Your task to perform on an android device: In the Idanim app, In order to improve my meditation, I would like to listen to the sounds of nature.
Image 0: 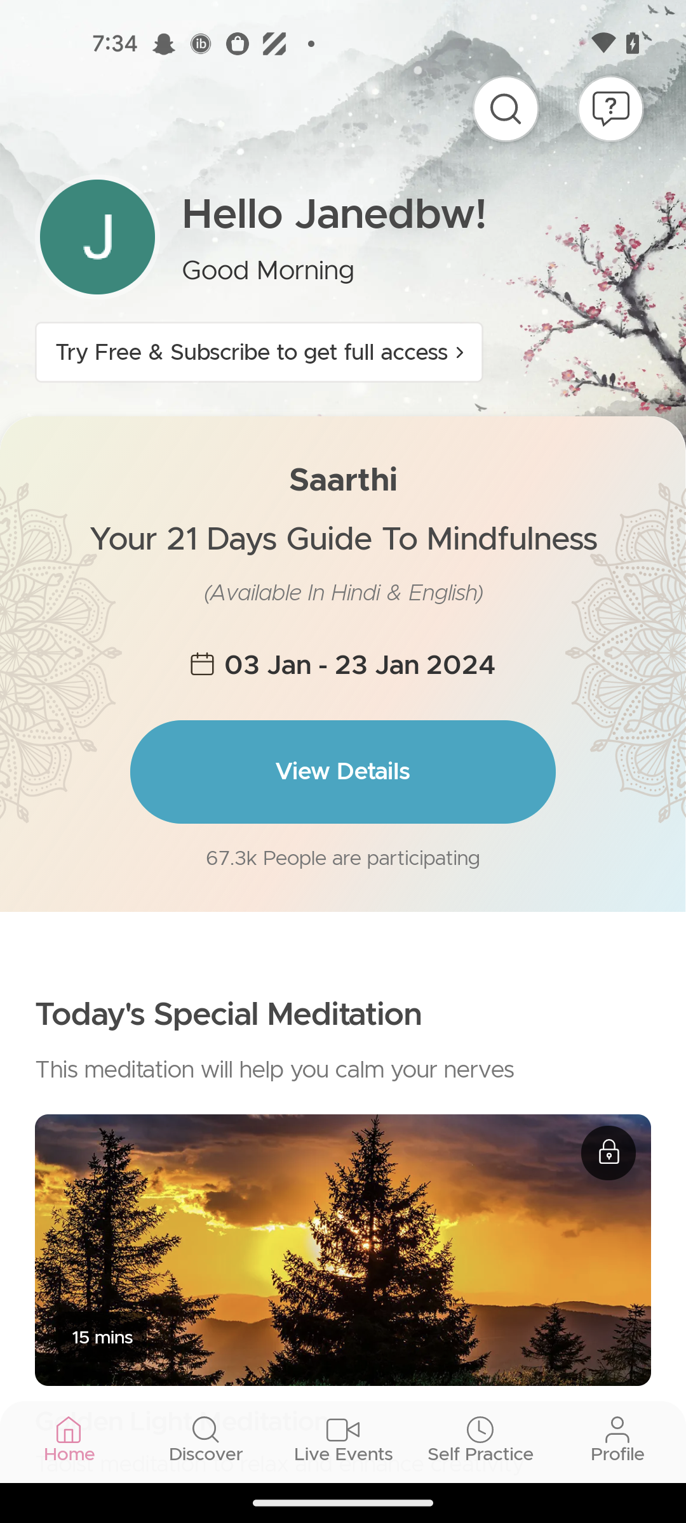
Click on the discover tab
Step 0: click (343, 1423)
Image 1: 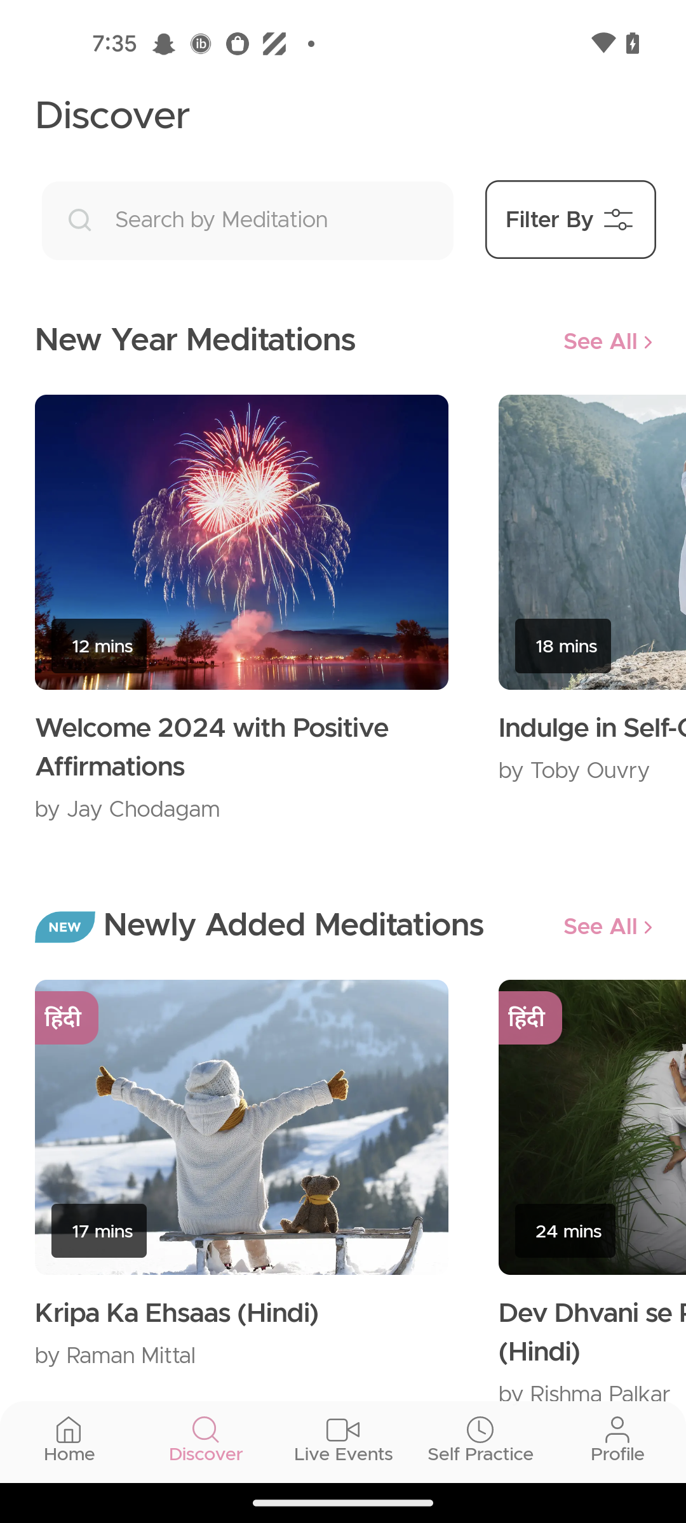
Click on the search bar
Step 1: click (267, 220)
Image 2: 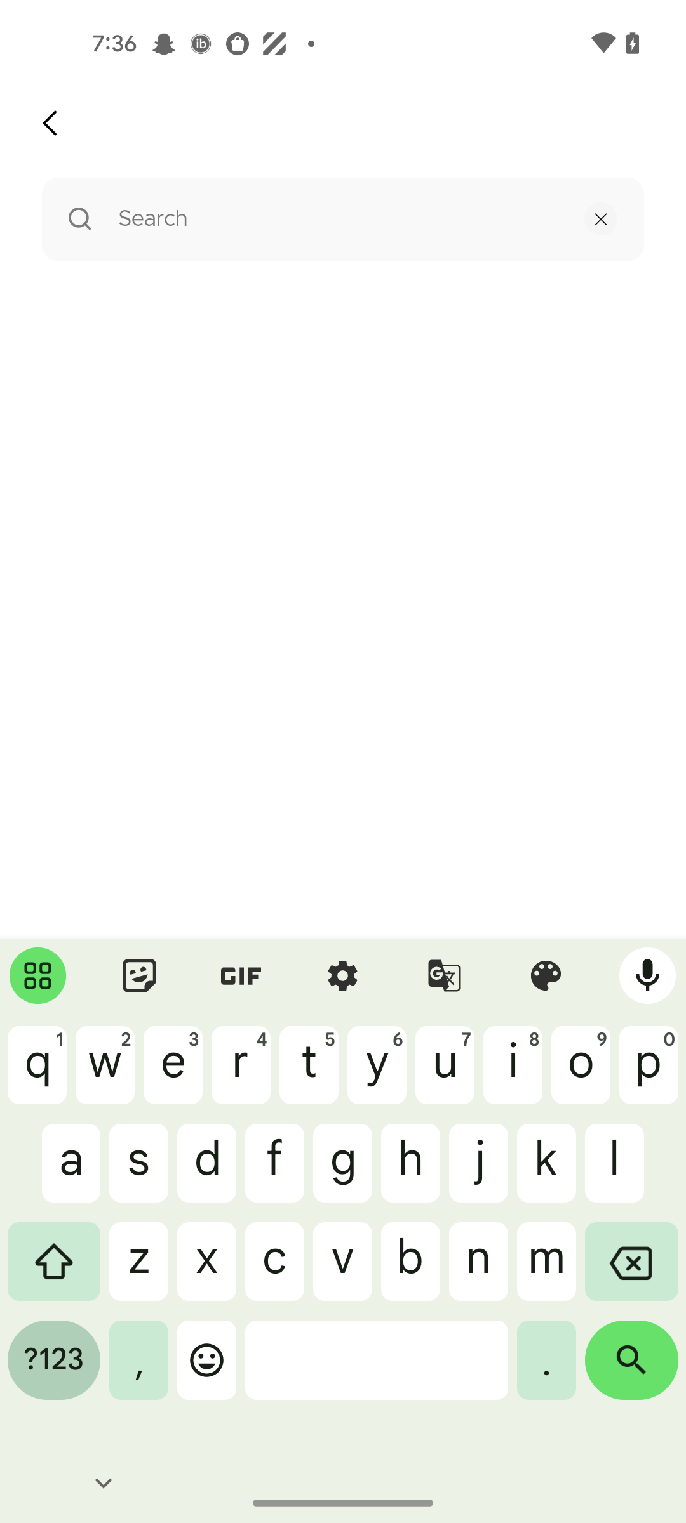
Enter a meditation as sounds of nature
Step 2: type "sounds of nature"
Image 3: 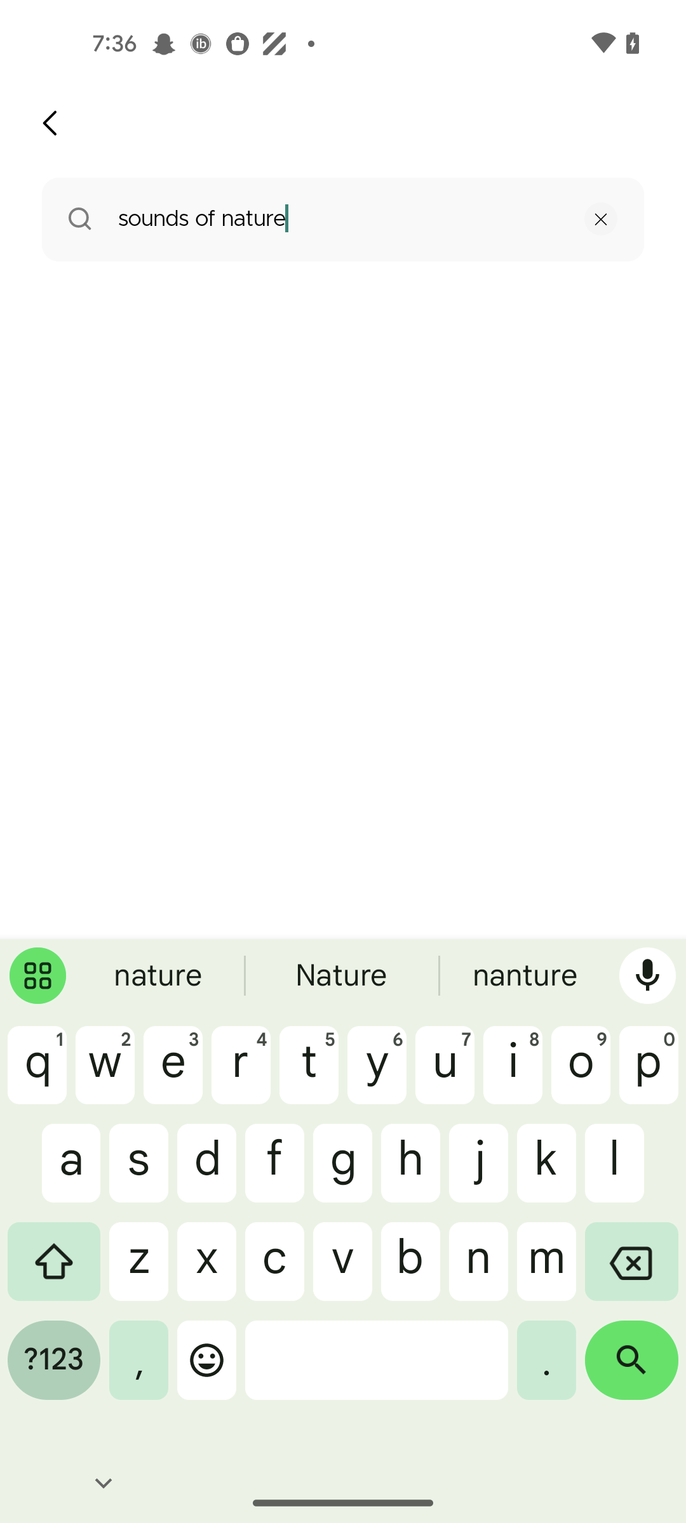
Click on the search icon at the bottom right corner of the screen 
Step 3: click (631, 1369)
Image 4: 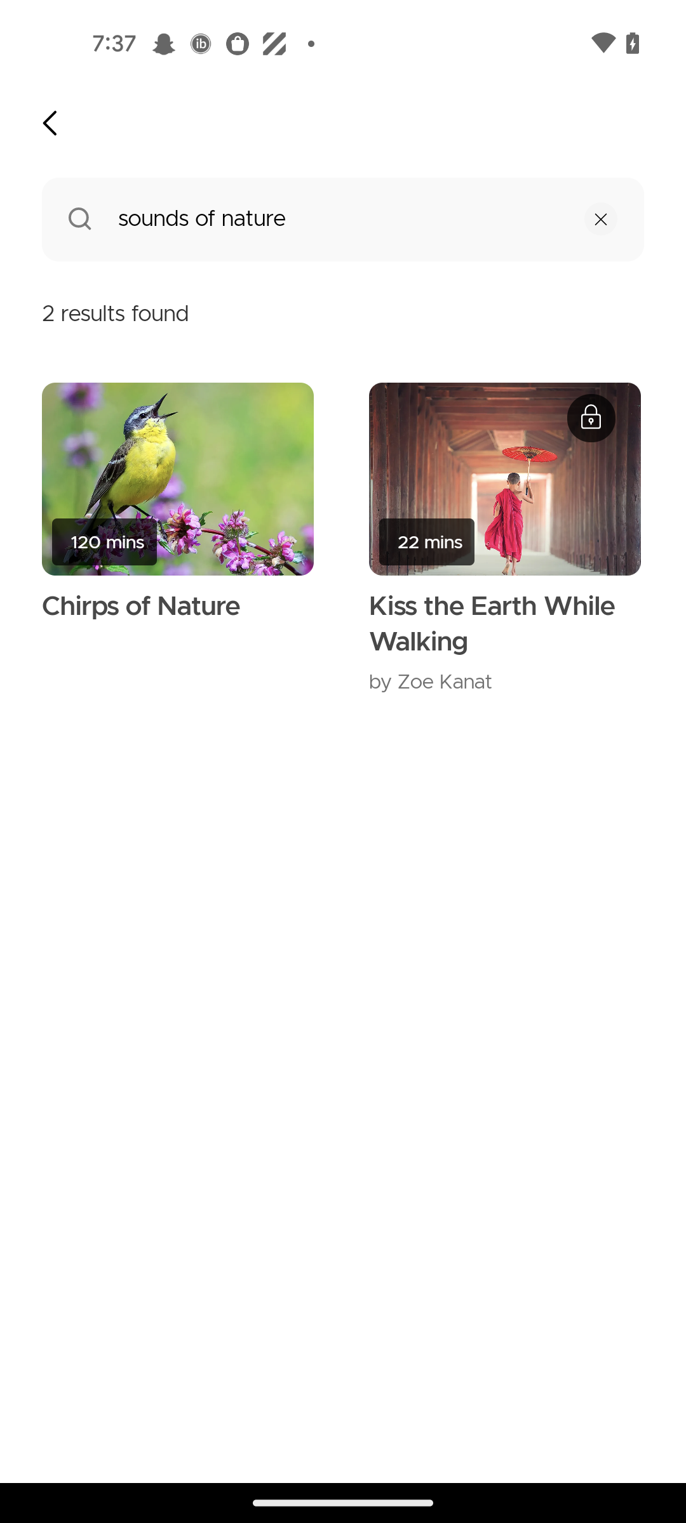
Click on the first result
Step 4: click (177, 478)
Image 5: 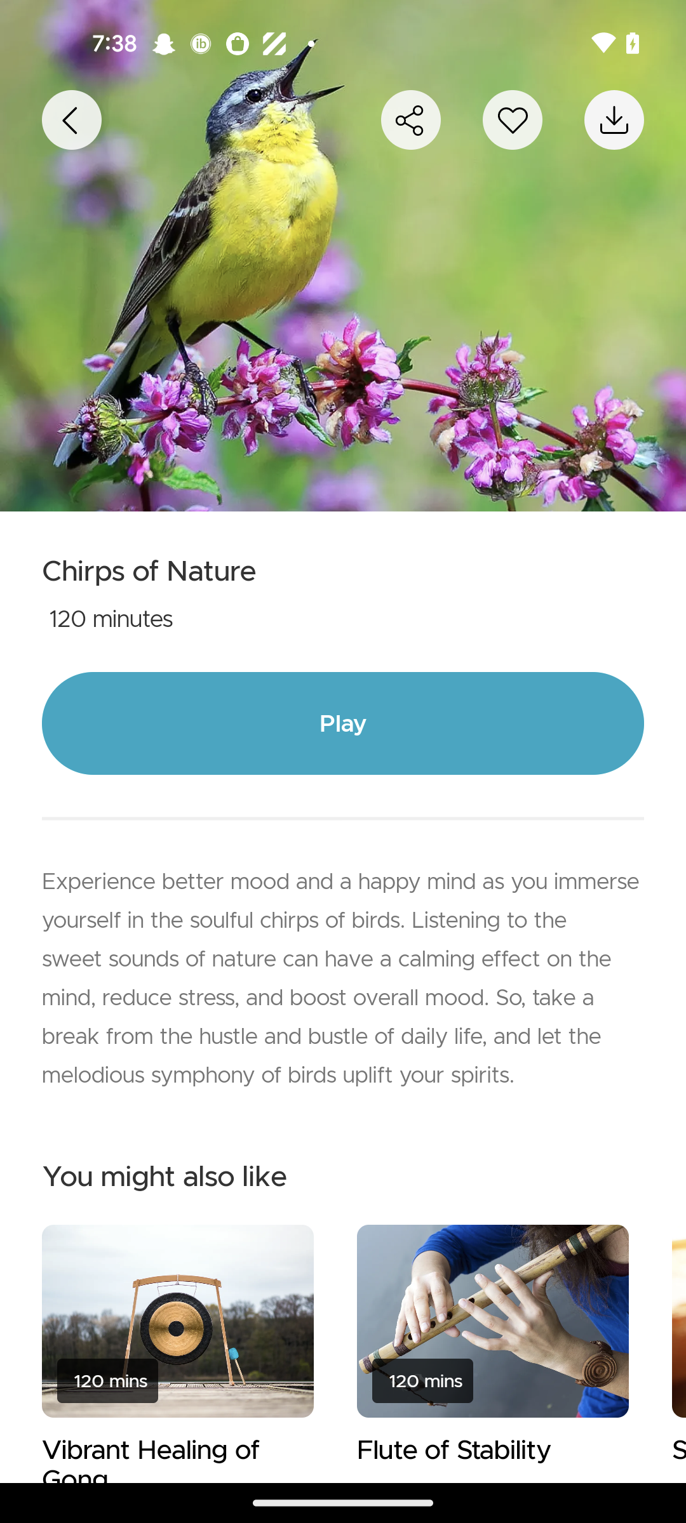
Click on the play tab
Step 5: click (343, 723)
Image 7: 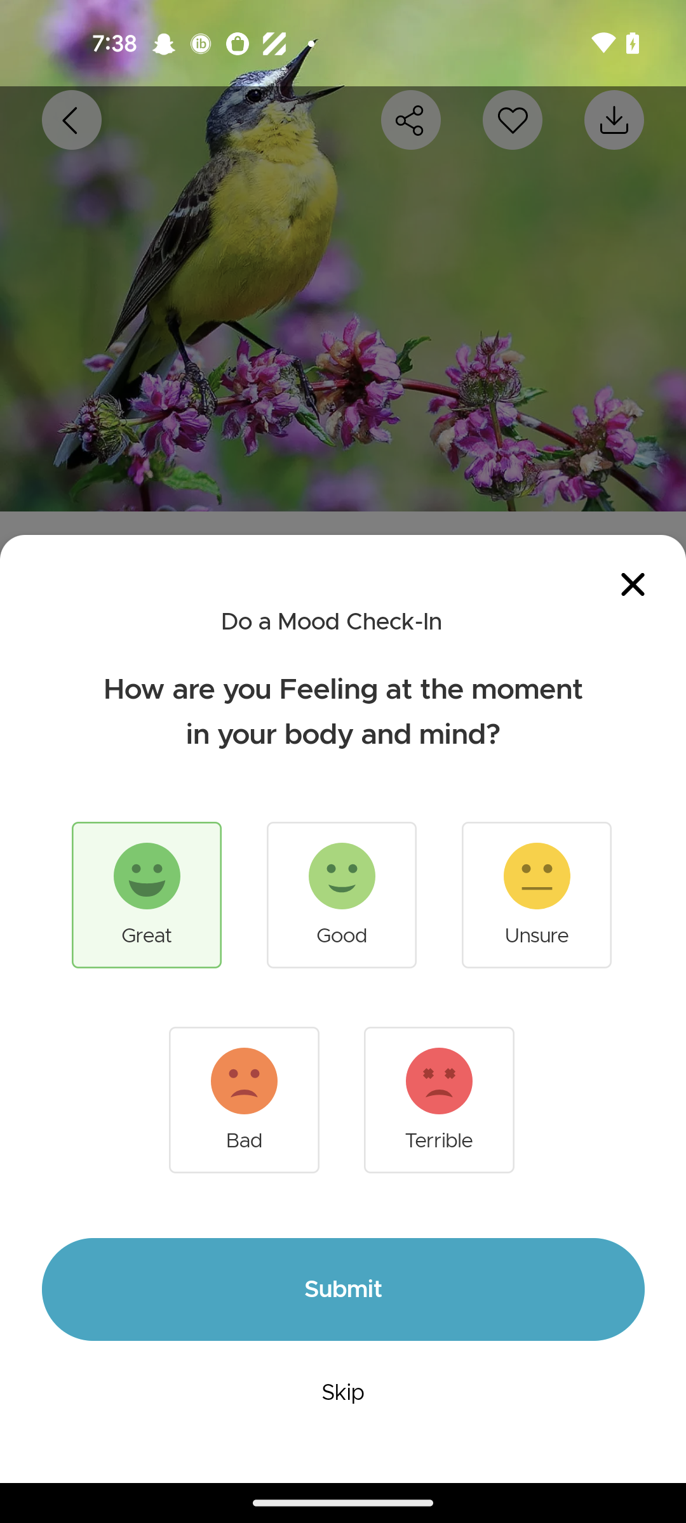
Click on the submit tab
Step 7: click (343, 1289)